Your task to perform on an android device: Set up education seminar event notifications 1 day before so that I can prepare for that event in advance in the Gmail app.
Image 0: 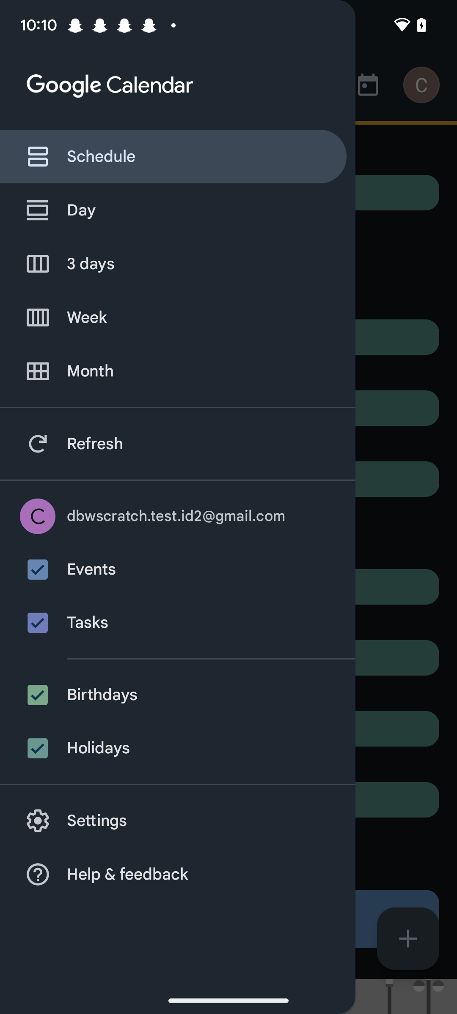
Click on right side of the screen.
Step 0: click (264, 544)
Image 1: 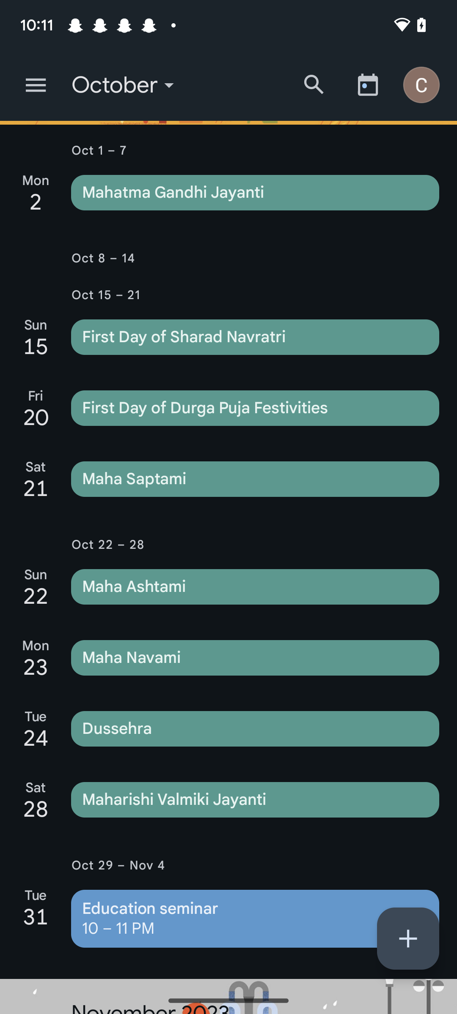
Click on education seminar at the bottom of the screen.
Step 1: click (255, 919)
Image 2: 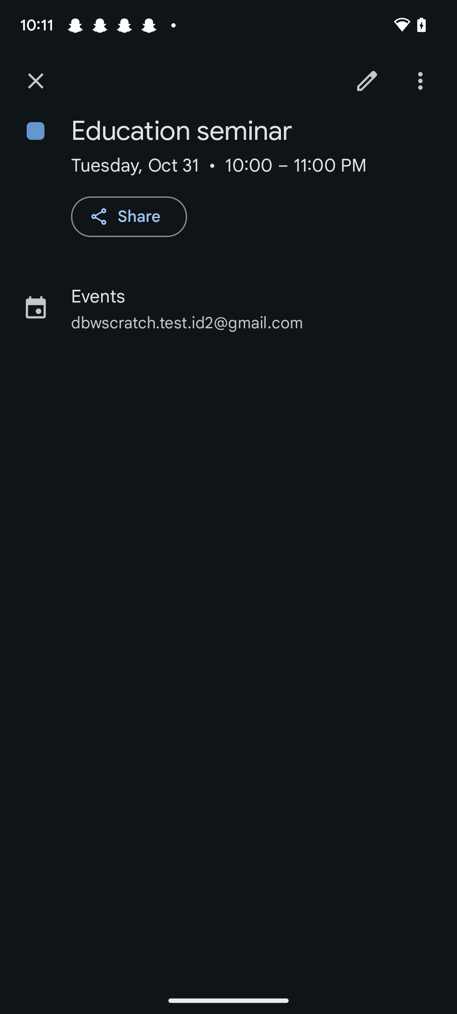
Click on edit icon at the top right side of the screen.
Step 2: click (367, 81)
Image 3: 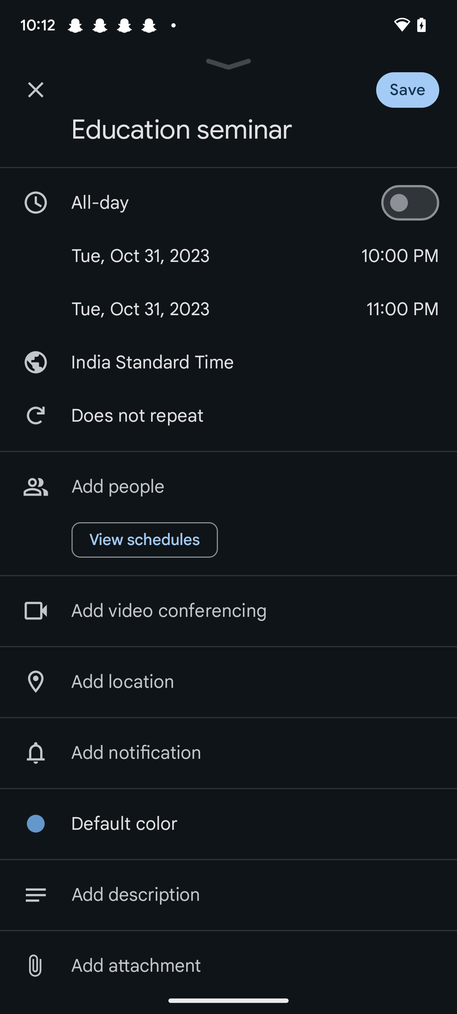
Click on Add notification in the middle of the screen.
Step 3: click (136, 752)
Image 4: 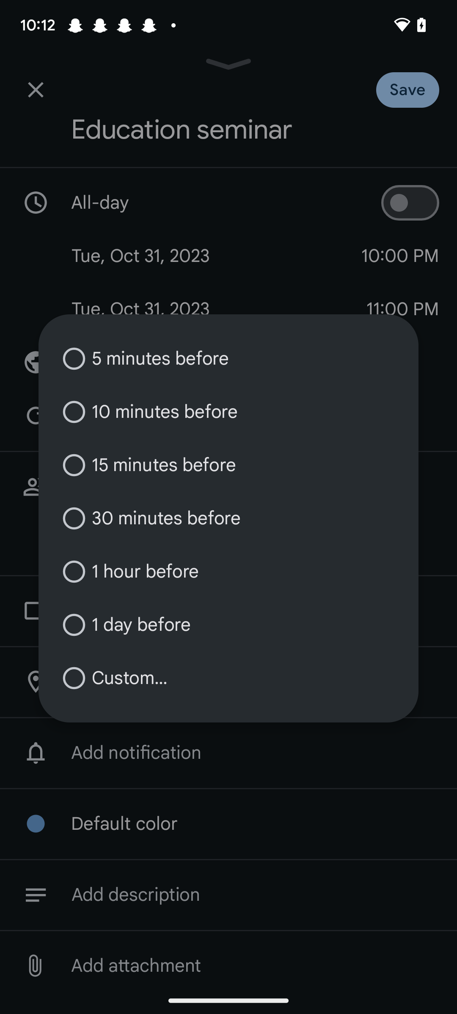
Click on the sixth option in the middle of the screen.
Step 4: click (123, 624)
Image 5: 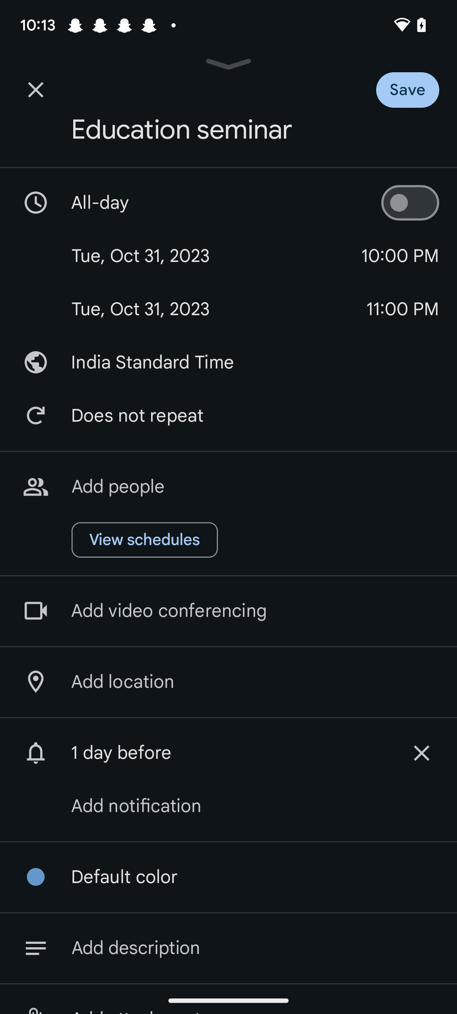
Click on the Save option at the top right corner of the screen.
Step 5: click (426, 85)
Image 6: 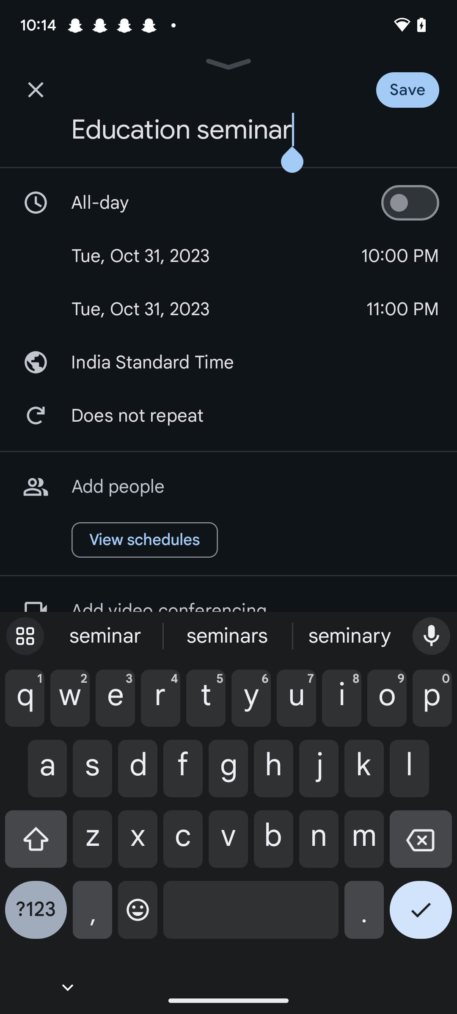
Click on the Save option at the top right corner of the screen.
Step 6: click (368, 85)